Your task to perform on an android device: Open the Microsoft PowerPoint app and add an entrance animation to the slide 1 of the Opened PowerPoint Presentation .
Image 0: 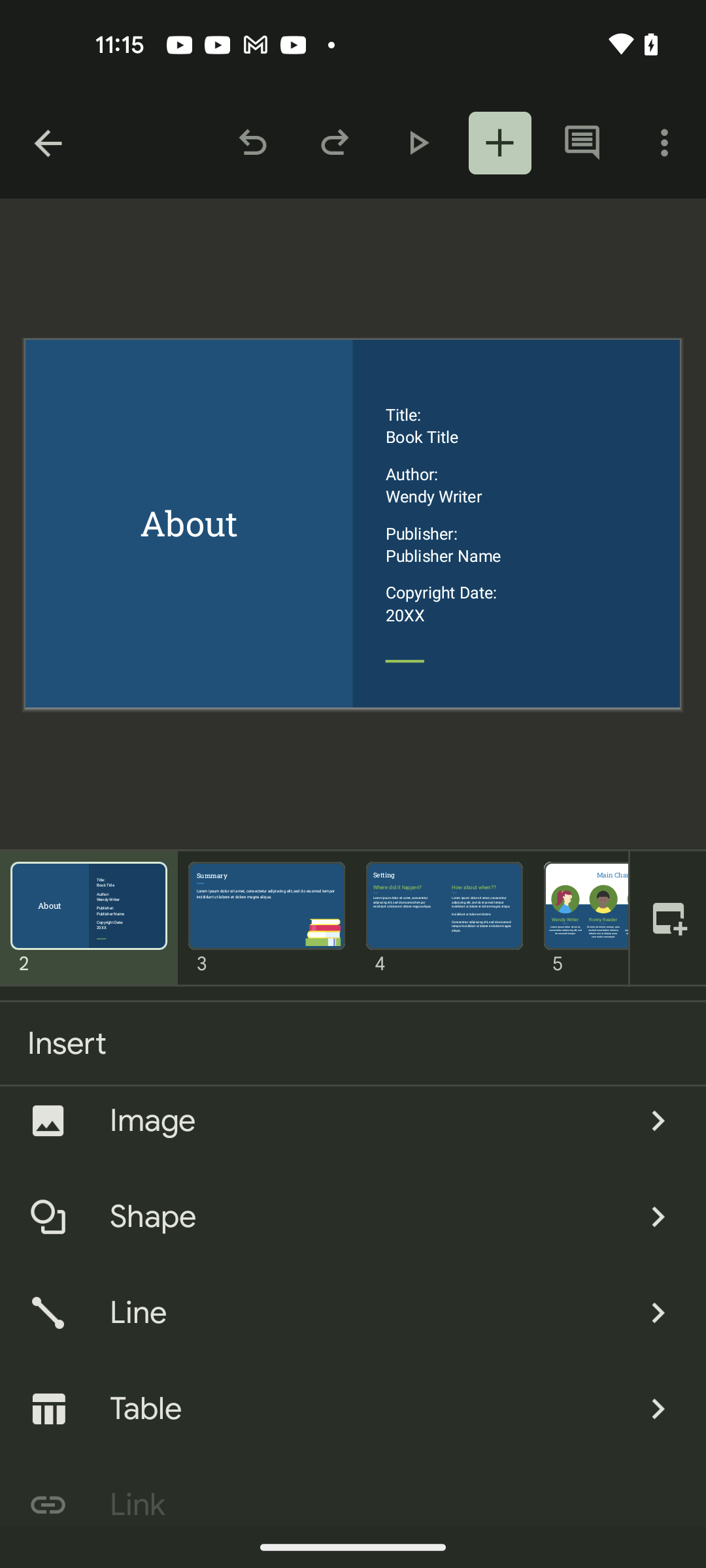
Open the PowerPoint App
Step 0: open app "PowerPoint"
Image 1: 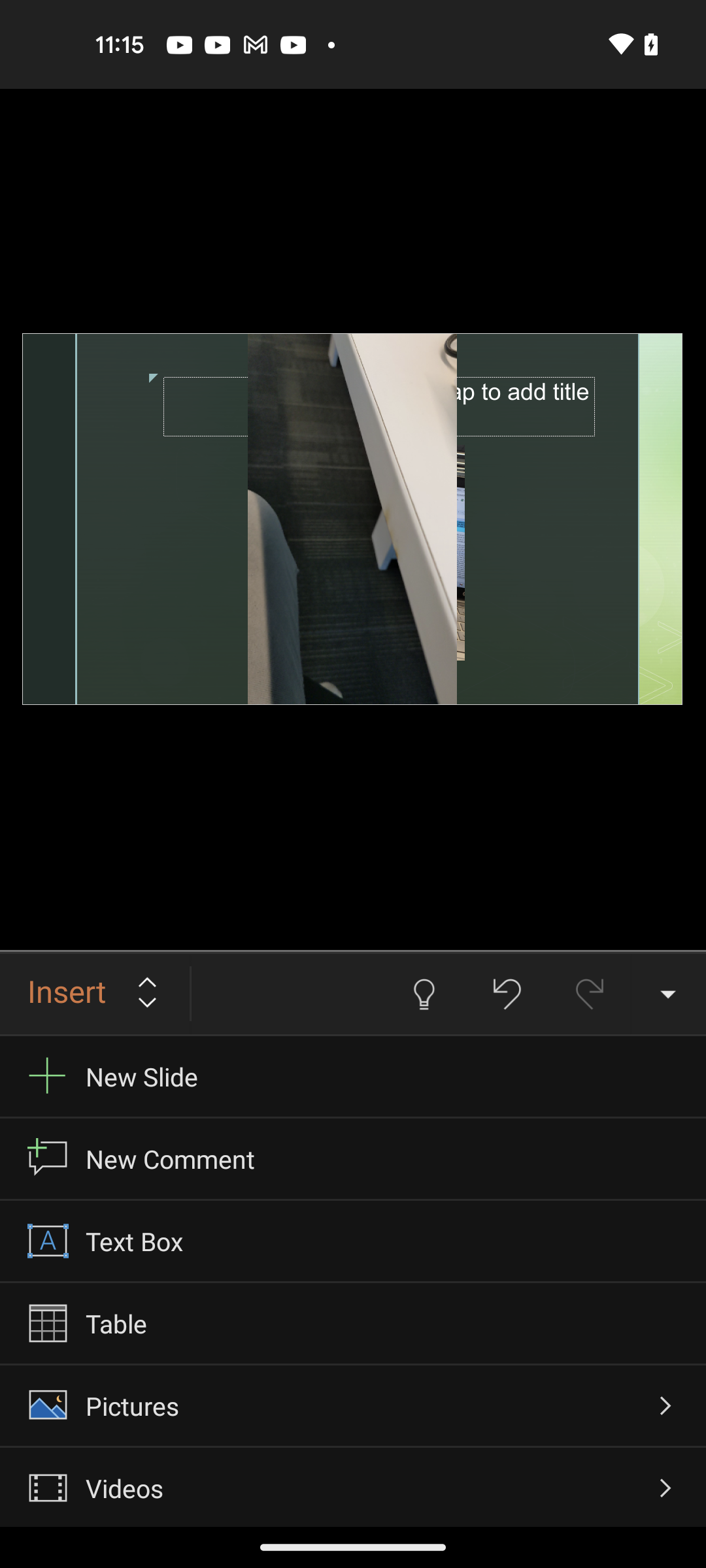
Get back to the slide 1 of the presentation
Step 1: press back button
Image 2: 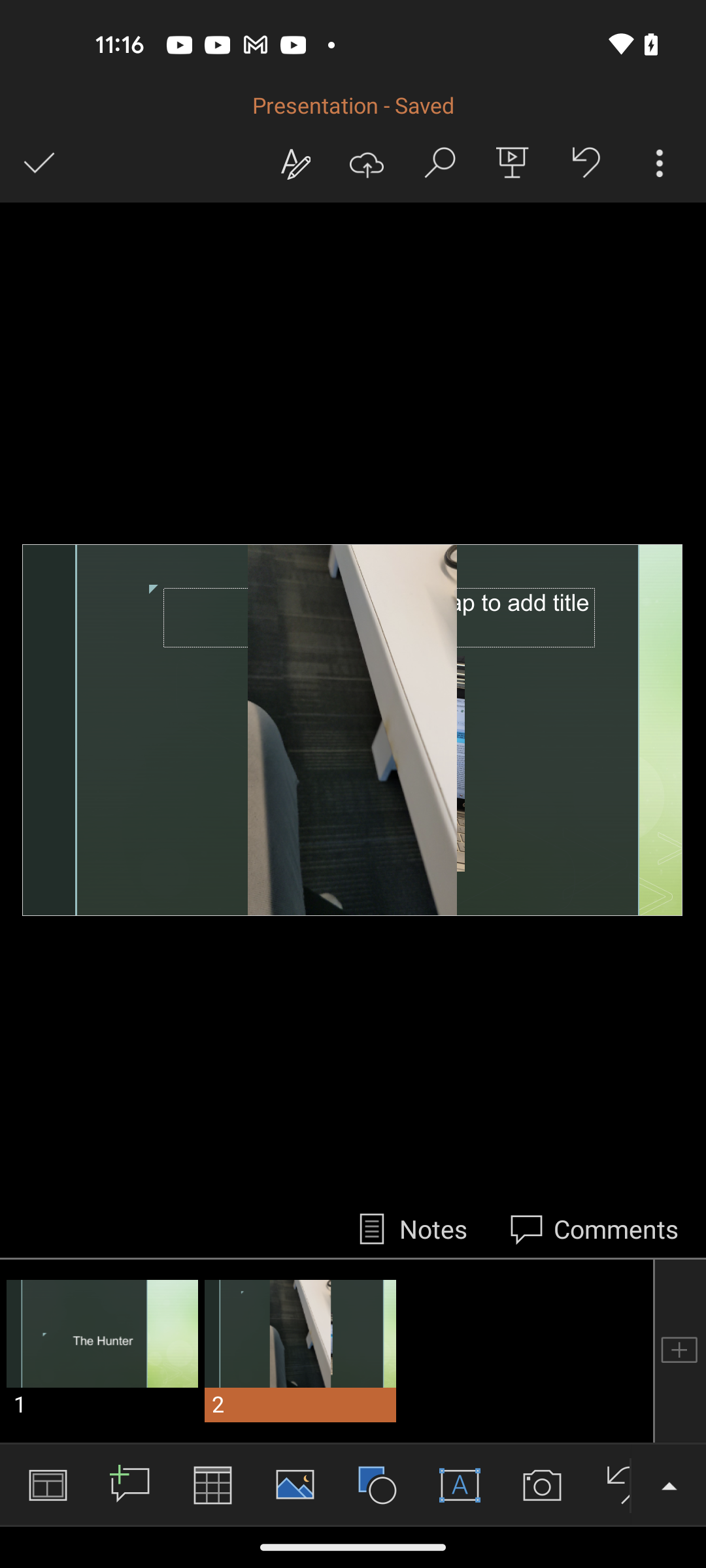
Get back to the slide 1 of the presentation
Step 2: press back button
Image 3: 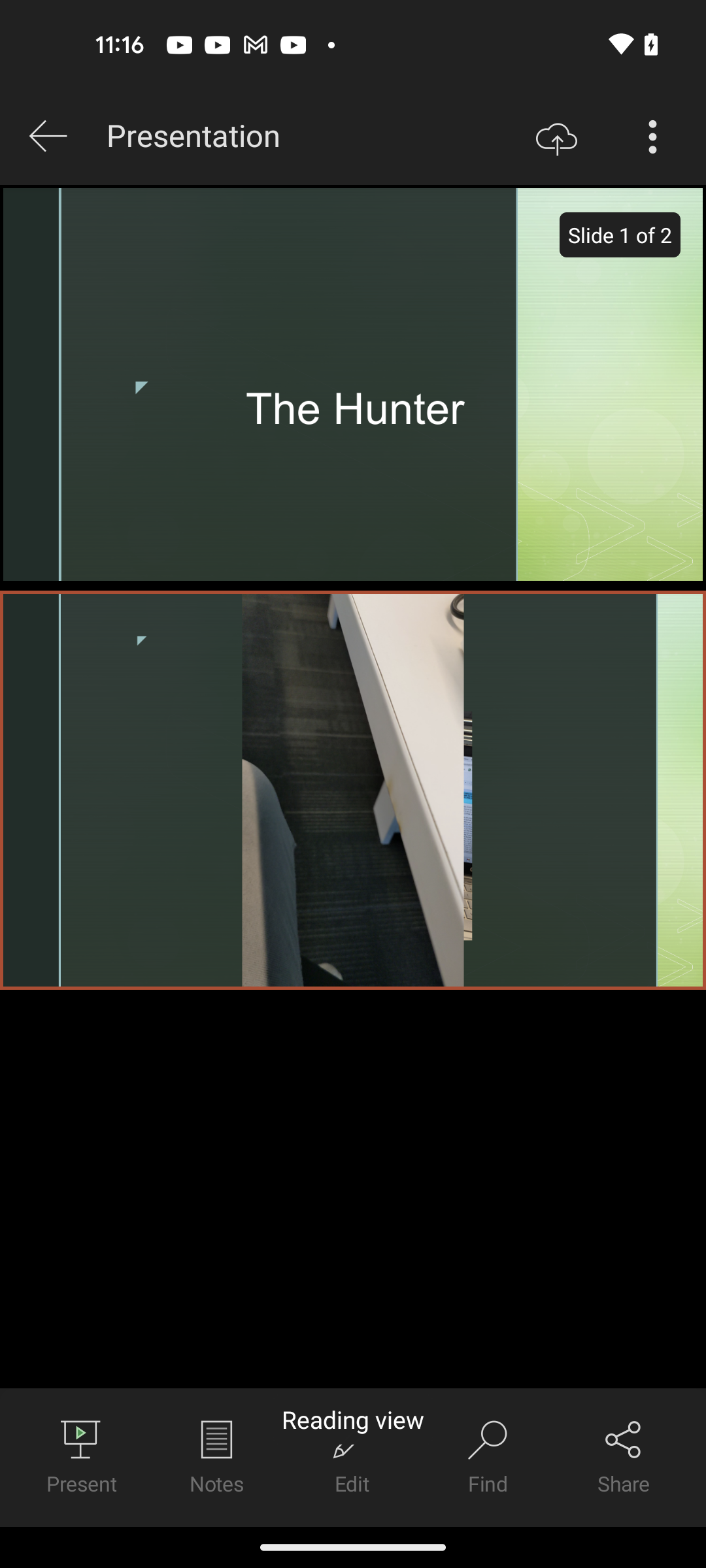
Click on the slide 1 of the presentation
Step 3: click (353, 384)
Image 4: 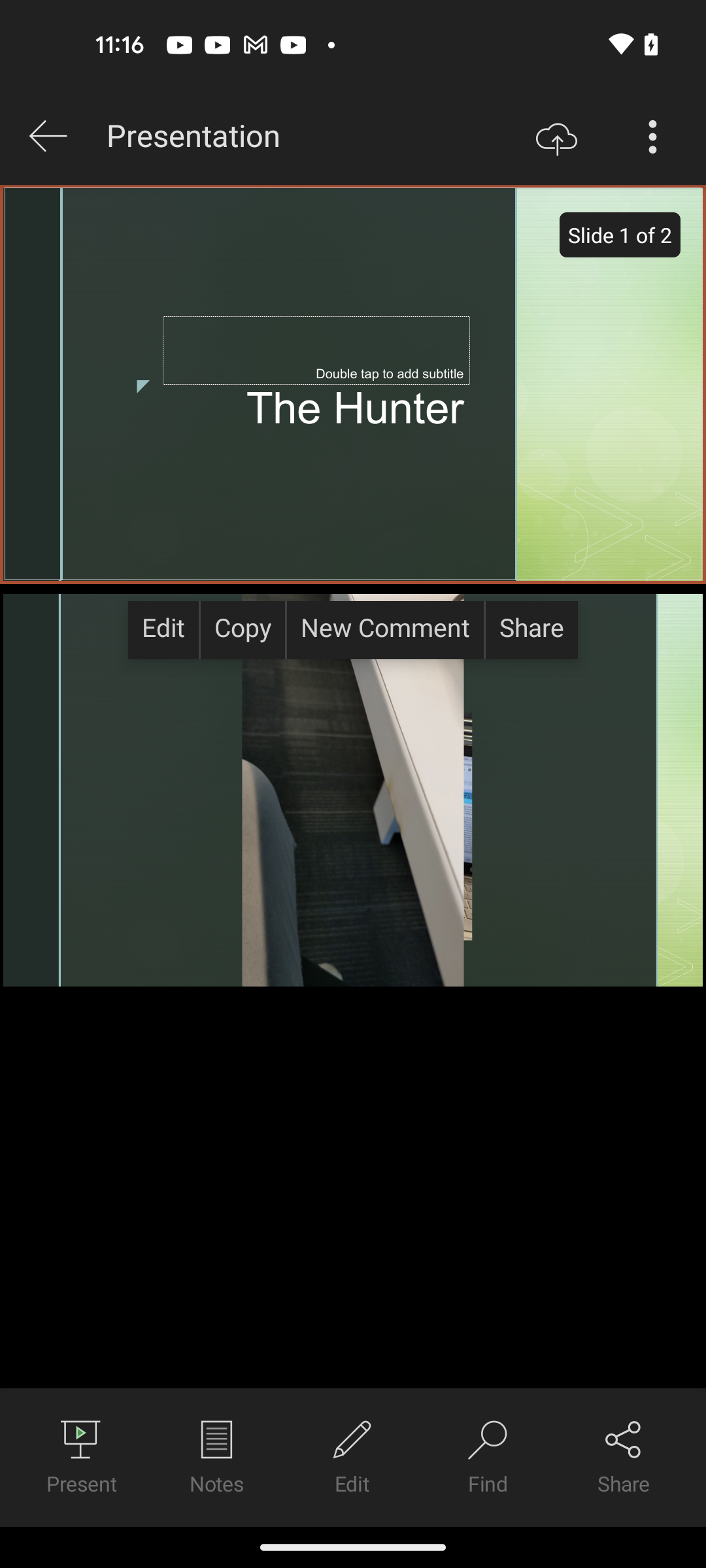
Click on the Edit button
Step 4: click (163, 630)
Image 6: 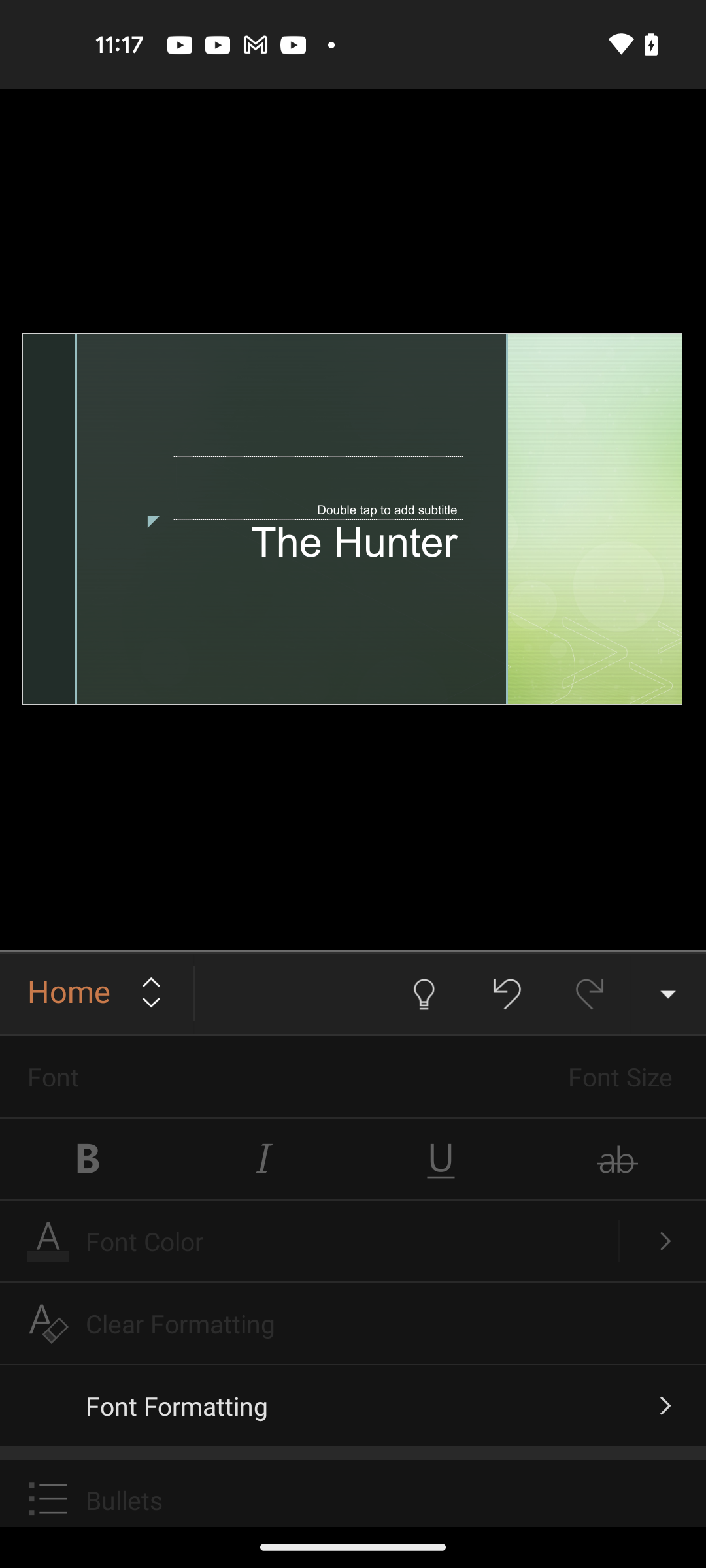
Click on the Home Button
Step 6: click (97, 994)
Image 7: 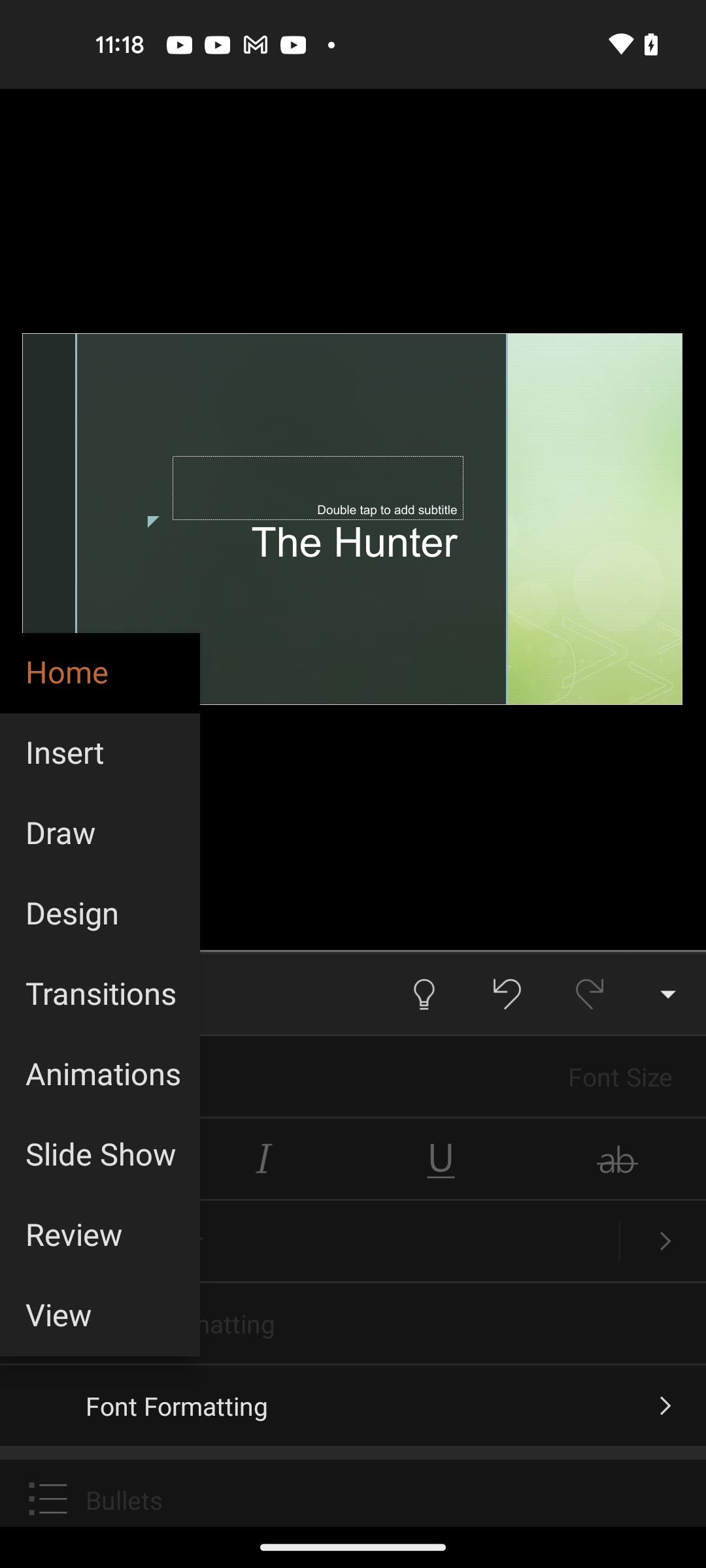
Choose Animation insertion option
Step 7: click (99, 1075)
Image 8: 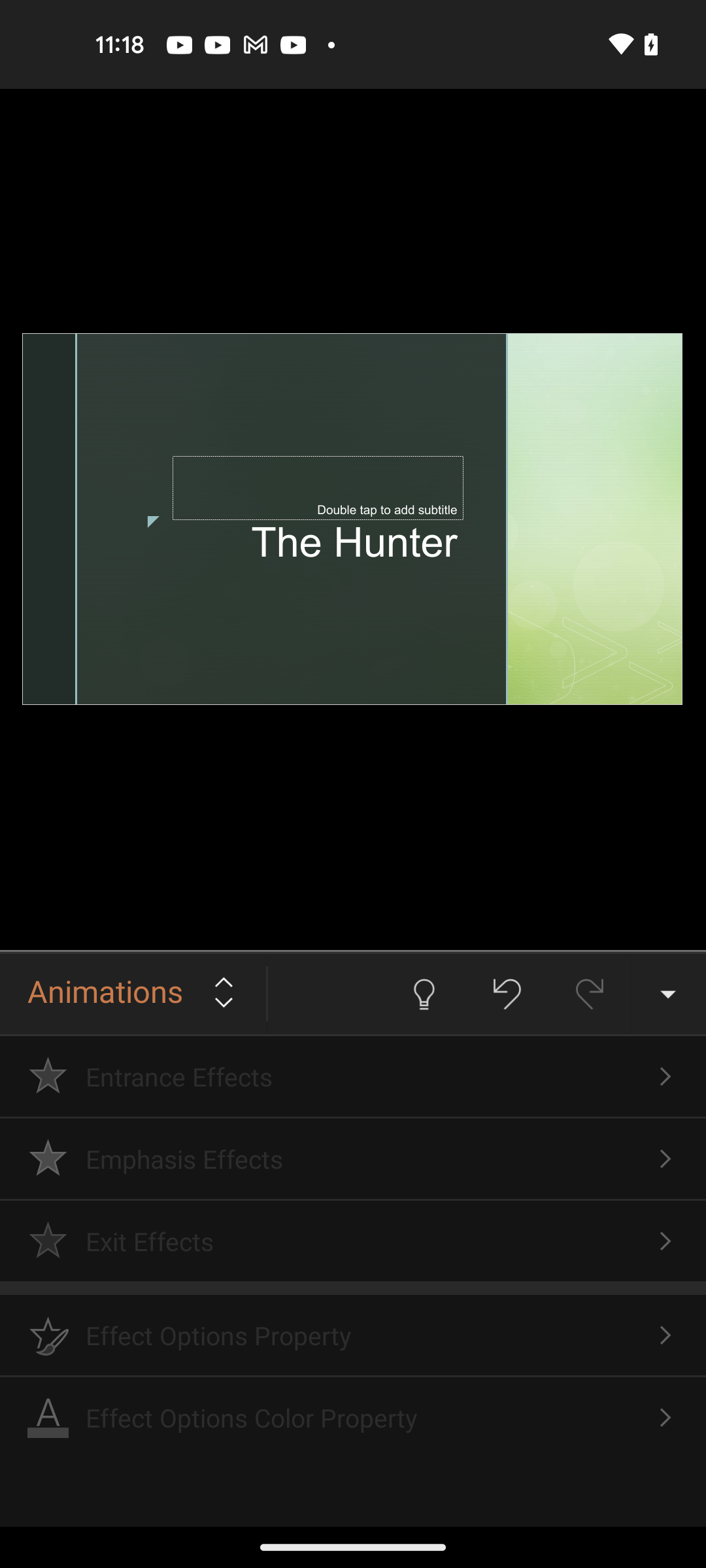
Click on the slide 1 for insertion process
Step 8: click (352, 519)
Image 9: 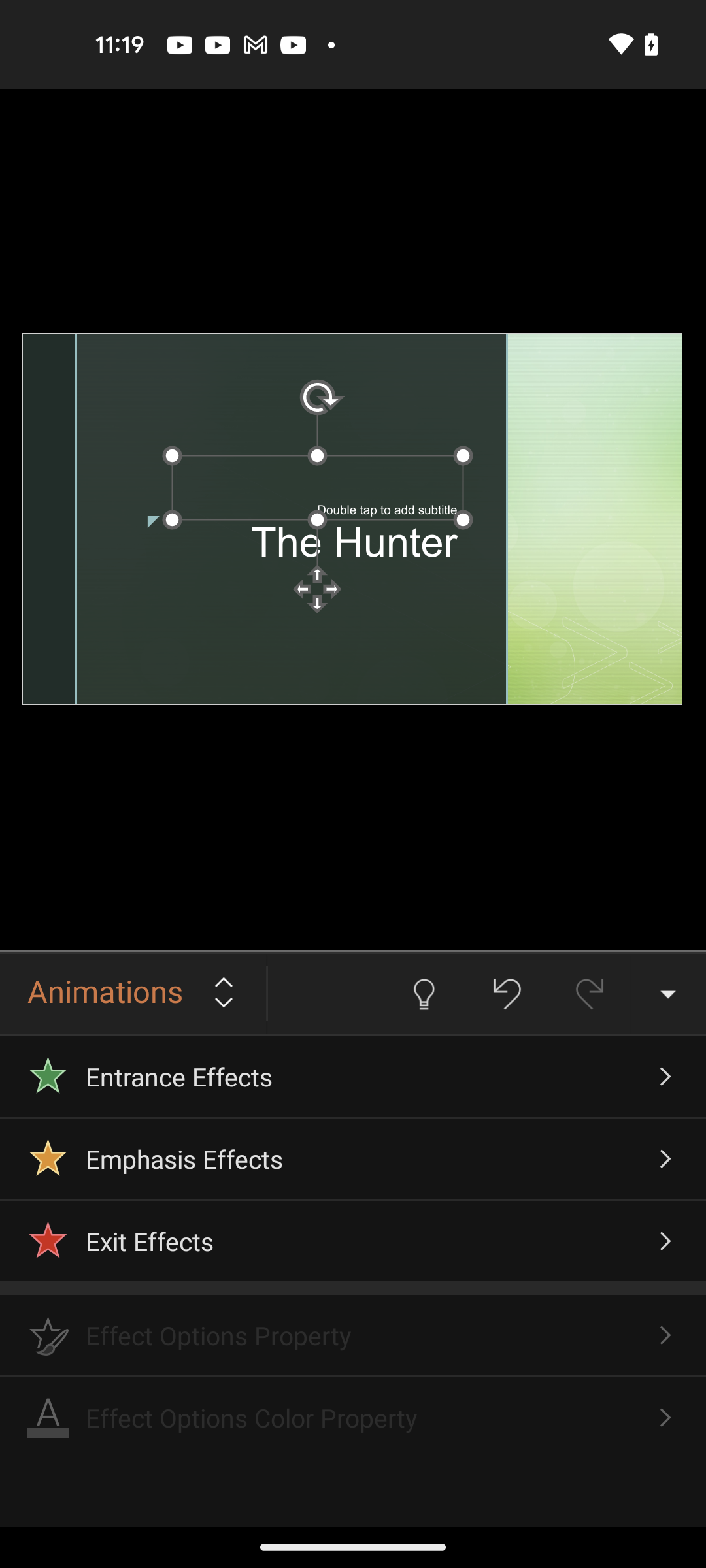
Choose the Entrance effect option
Step 9: click (353, 1076)
Image 10: 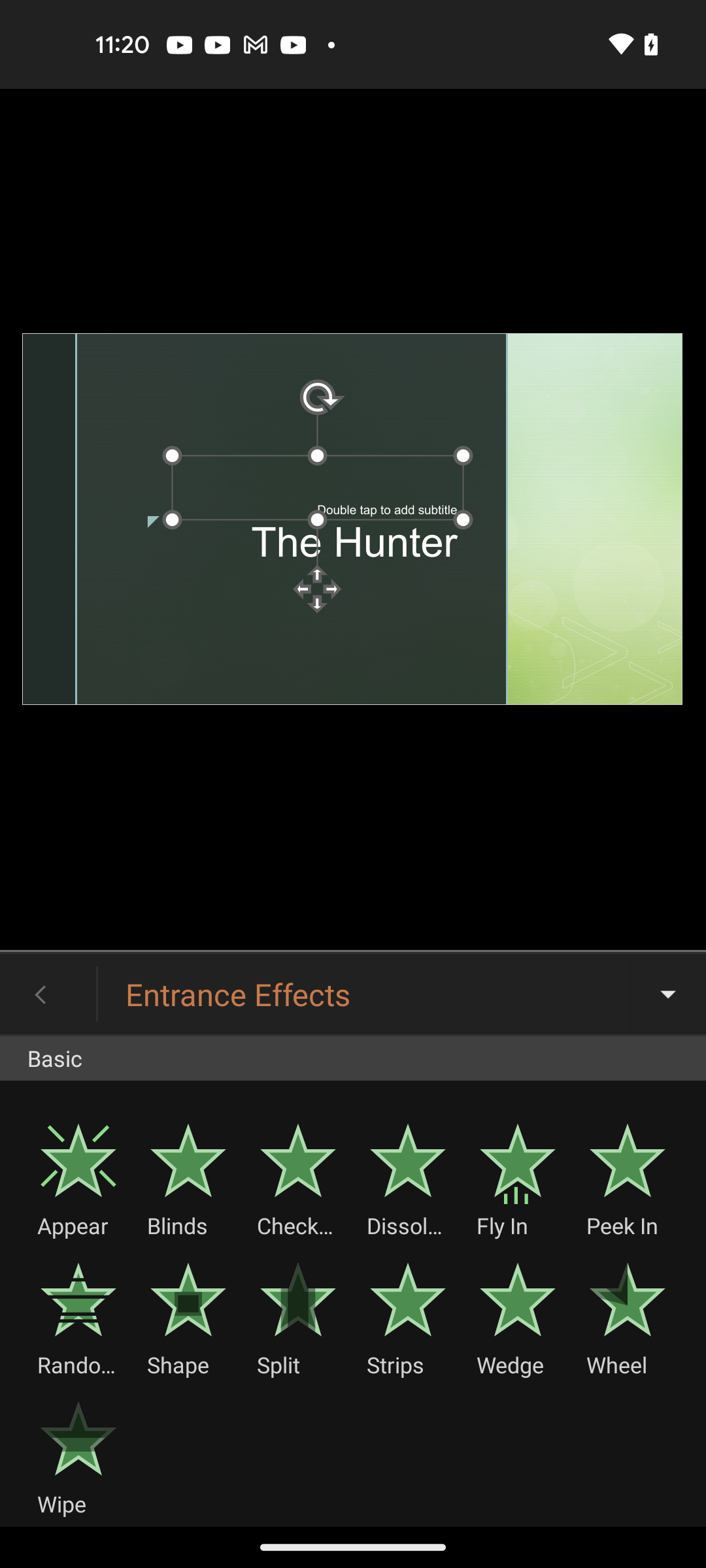
Select the Blind entrance effect
Step 10: click (188, 1177)